Your task to perform on an android device: i need to know how much progress i have made so i want to keep the track of the reports through math tests app
Image 0: 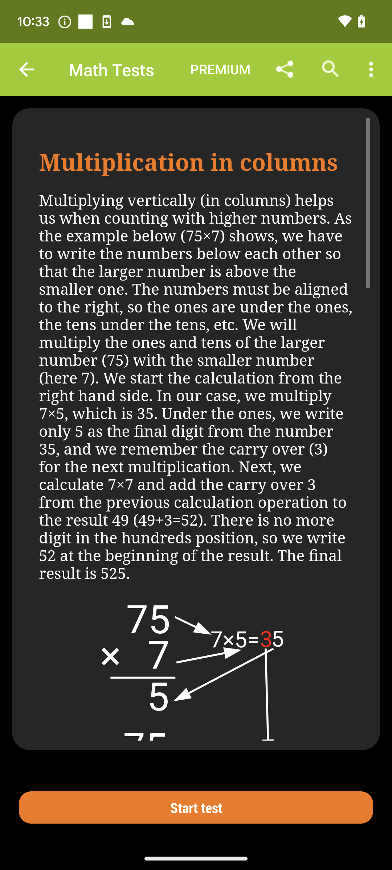
click on the back page button at upper left corner of the screen 
Step 0: click (26, 69)
Image 1: 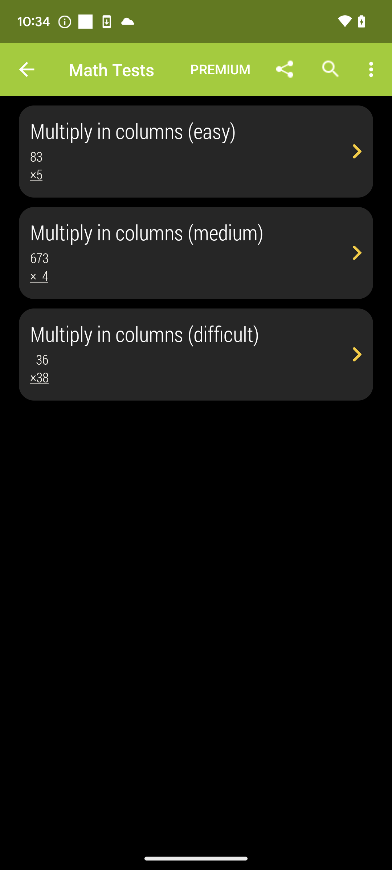
click on the back page button at upper left corner of the screen 
Step 1: click (26, 69)
Image 2: 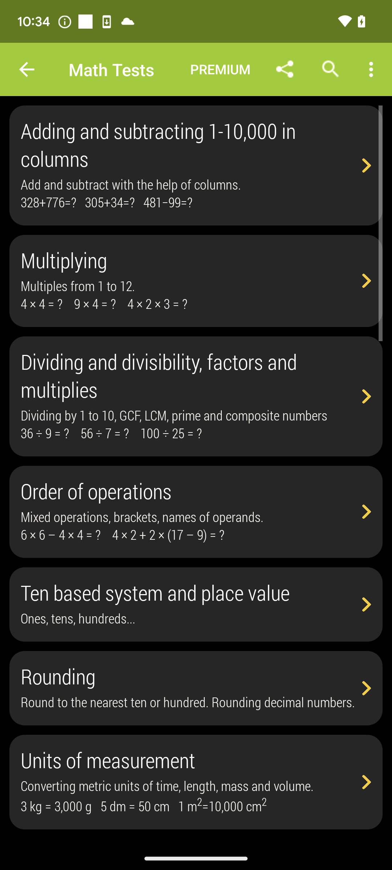
click on the back page button at upper left corner of the screen 
Step 2: click (26, 69)
Image 3: 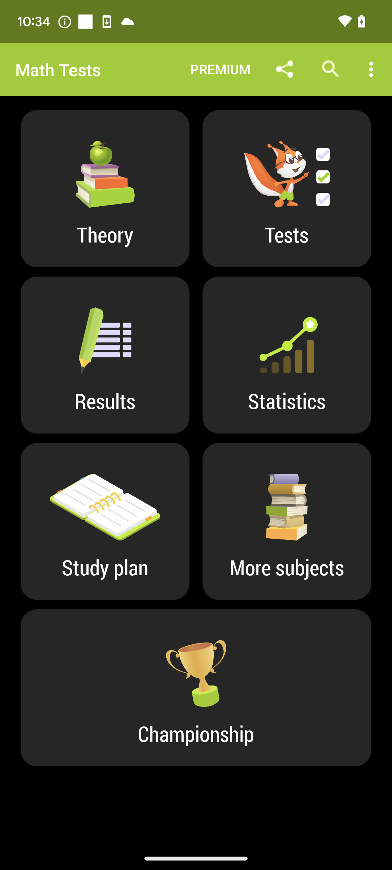
click on the results button at the center left side of the screen 
Step 3: click (119, 341)